Your task to perform on an android device: Compare the exchange rates for six months on the currency app.
Image 0: 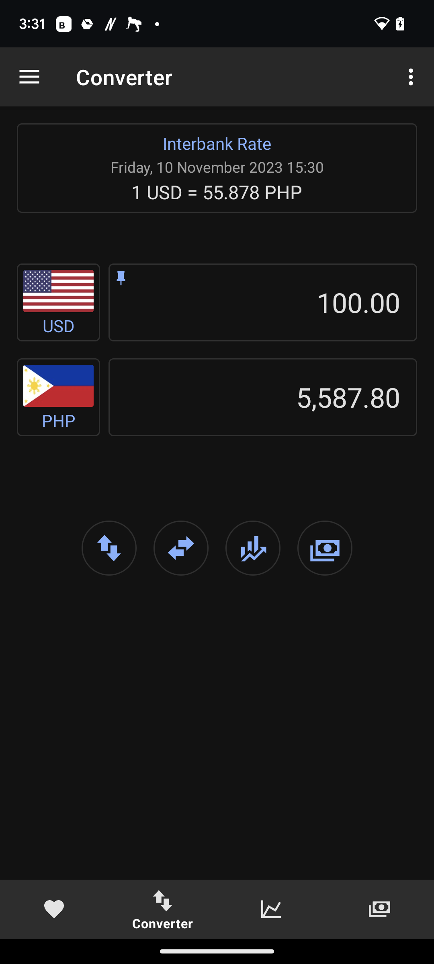
Click on the charts icon at the bottom of the screen.
Step 0: click (271, 909)
Image 1: 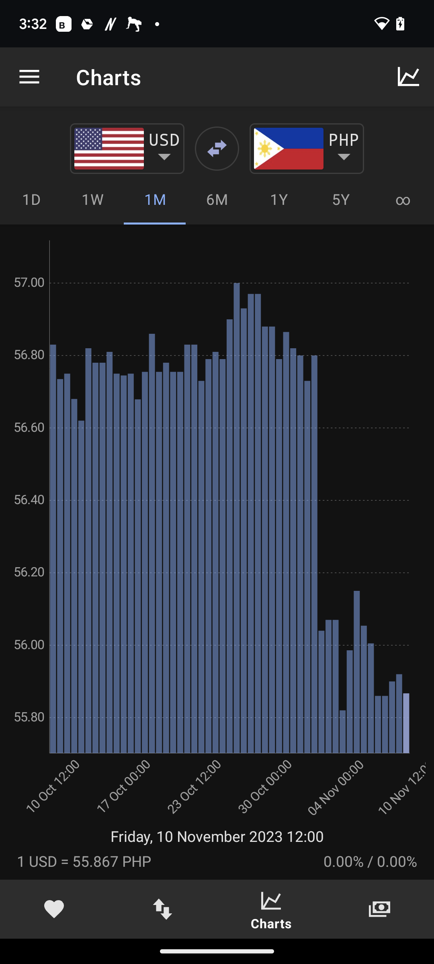
Click on 6M in the middle of the screen.
Step 1: click (216, 199)